Your task to perform on an android device: Open Sgraffito app and add the red color to both square shapes
Image 0: 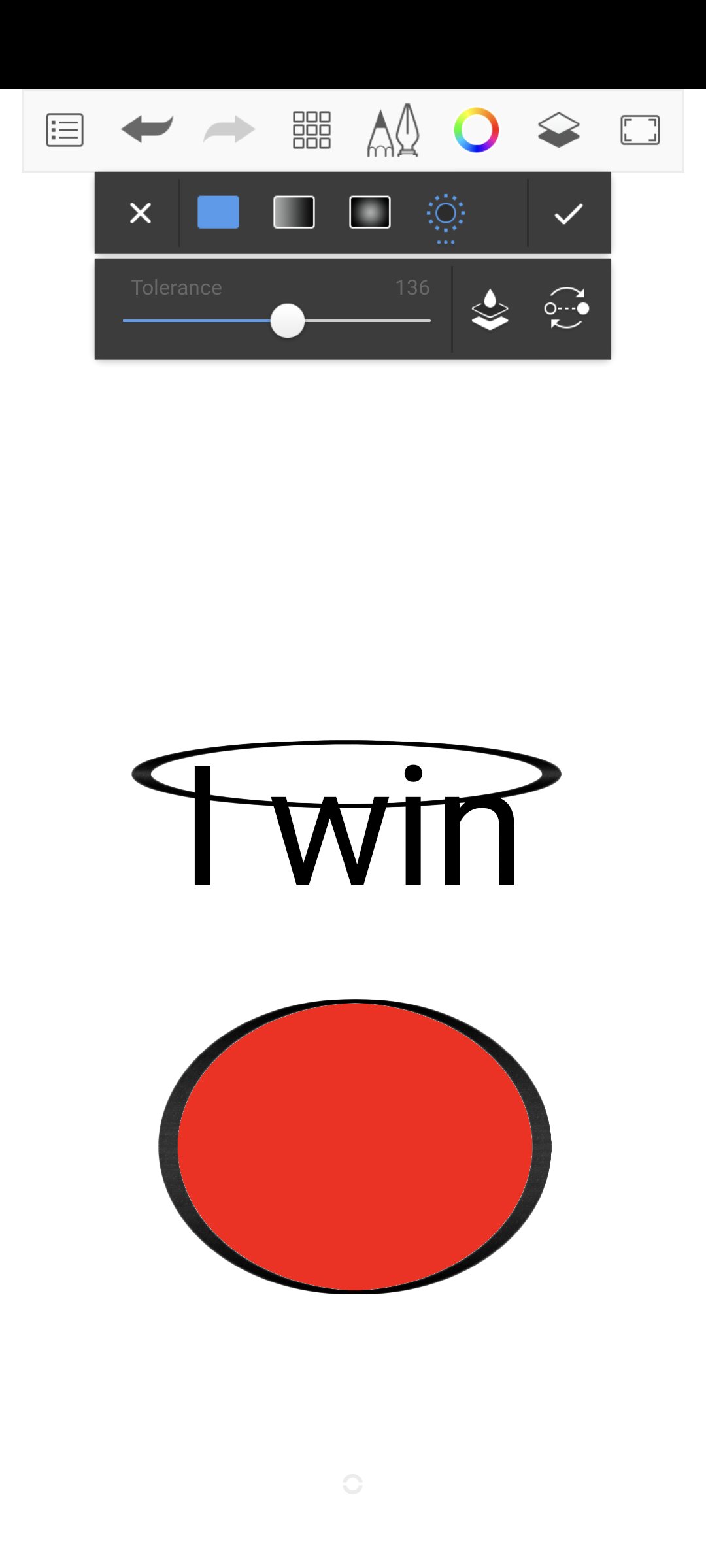
Open Sgraffito app
Step 0: open app "Sgraffito"
Image 1: 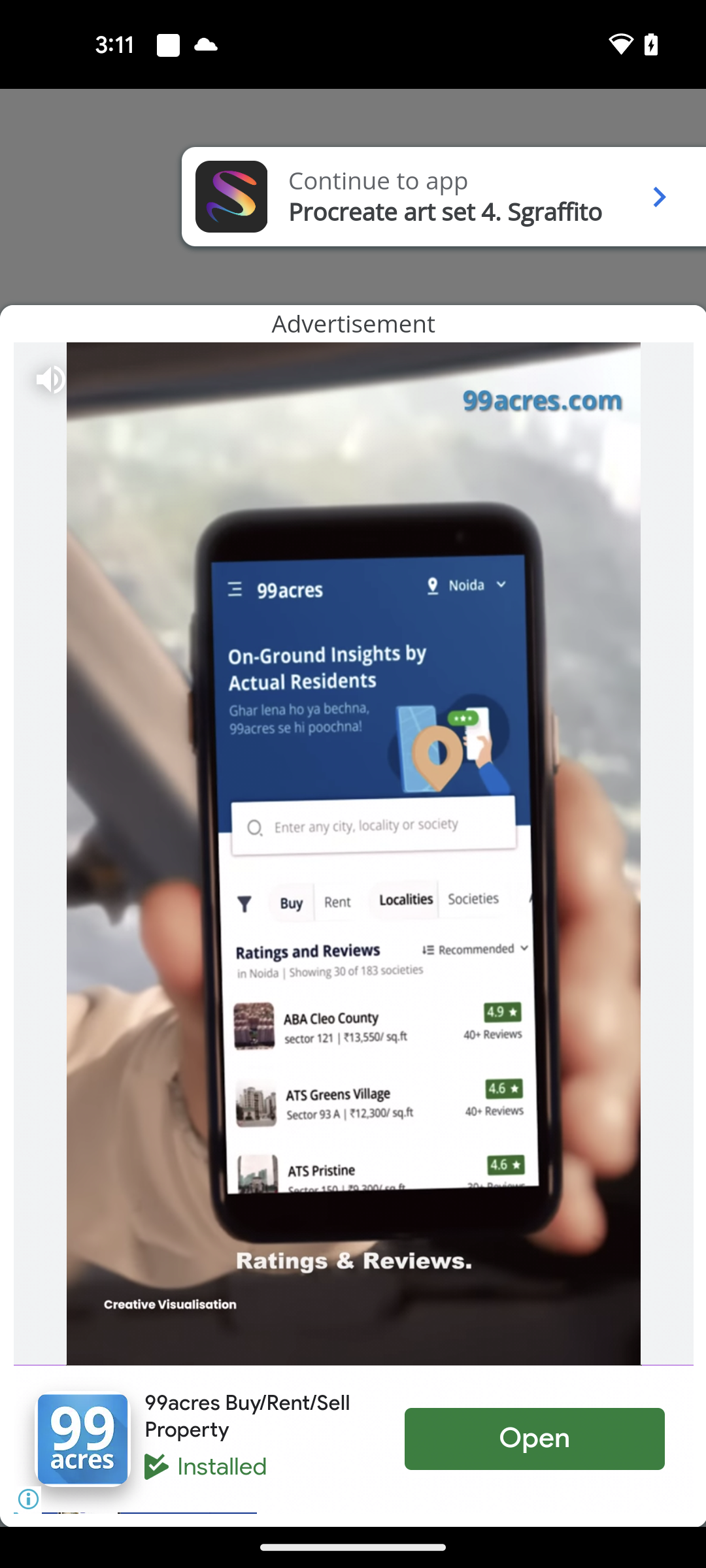
Click on the Continue to app option
Step 1: click (378, 181)
Image 2: 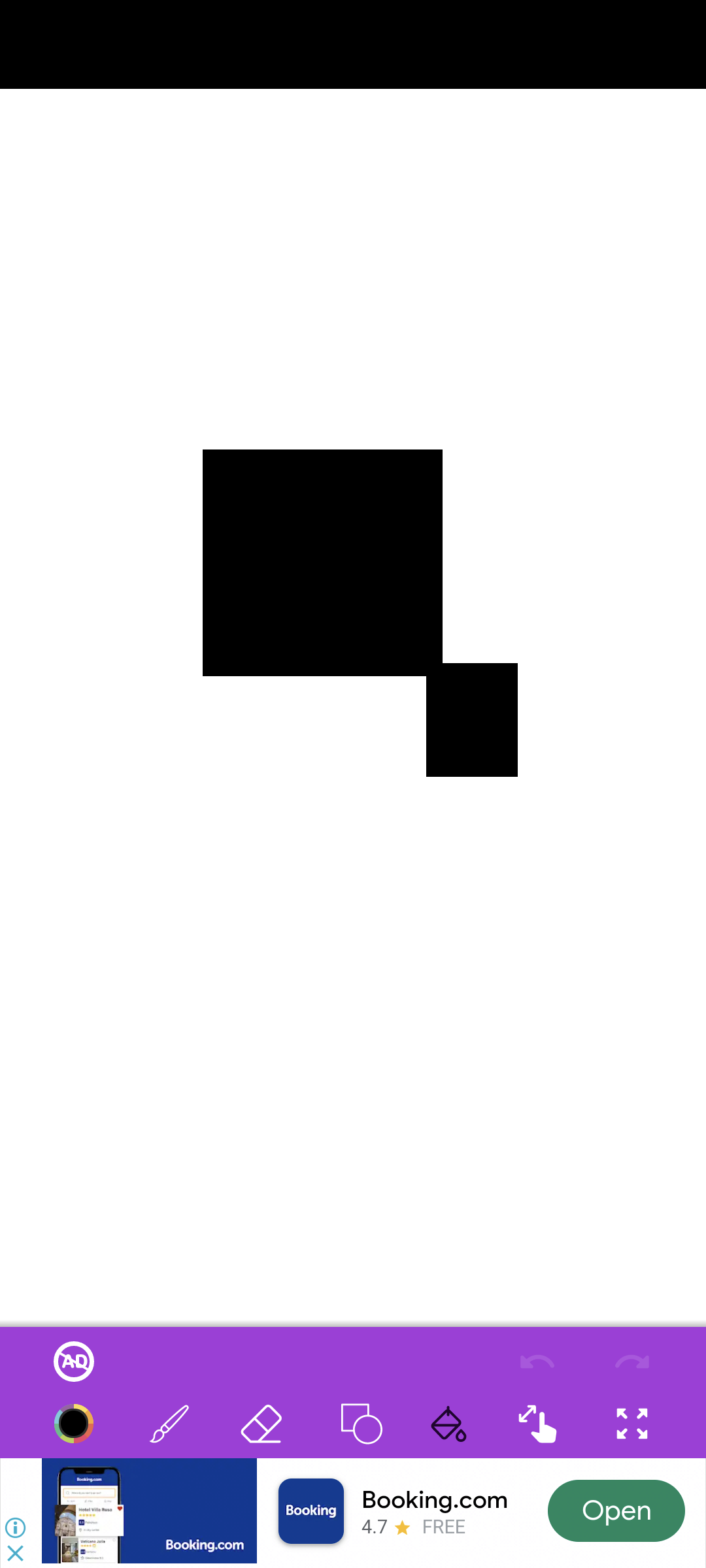
Click on the Color icon at the left corner of the screen
Step 2: click (67, 1423)
Image 3: 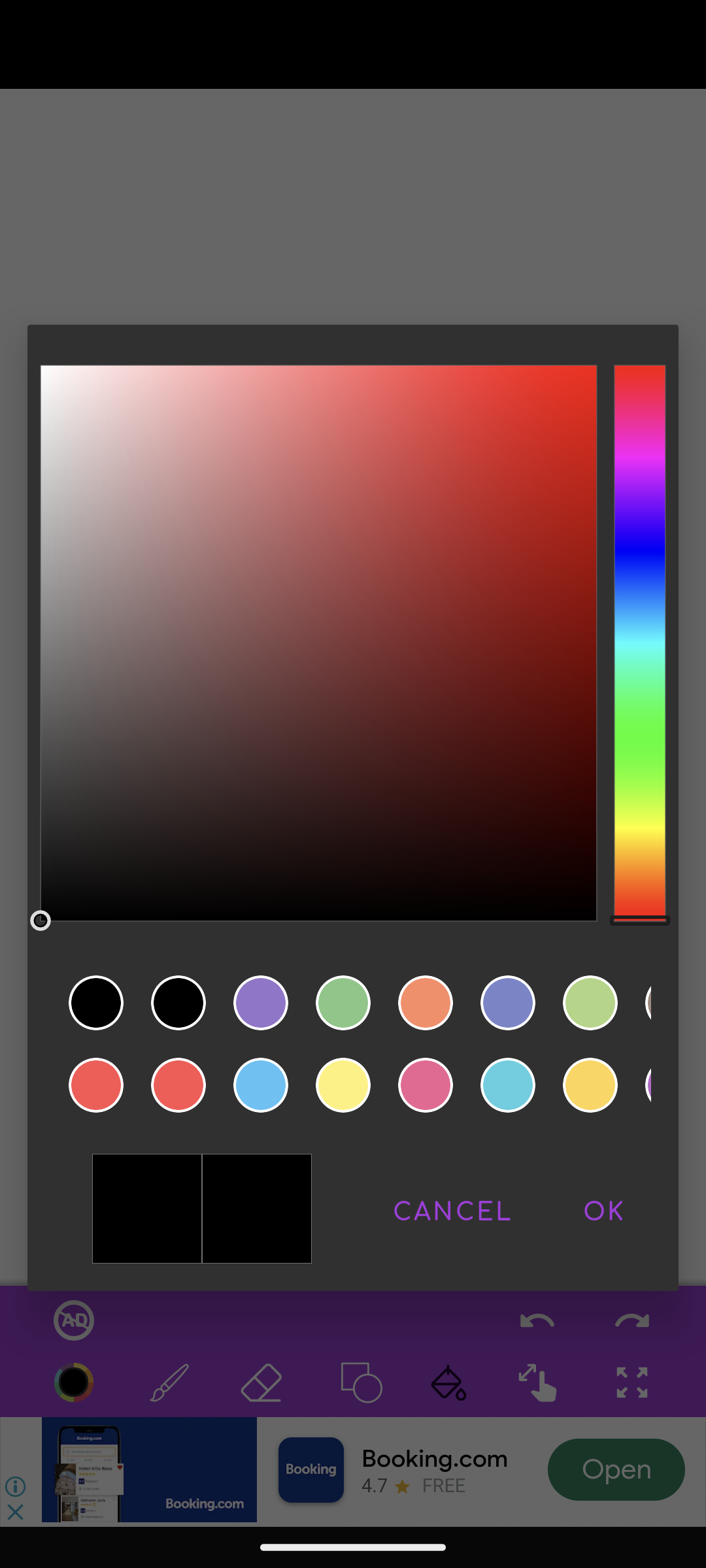
select the red color
Step 3: click (95, 1086)
Image 4: 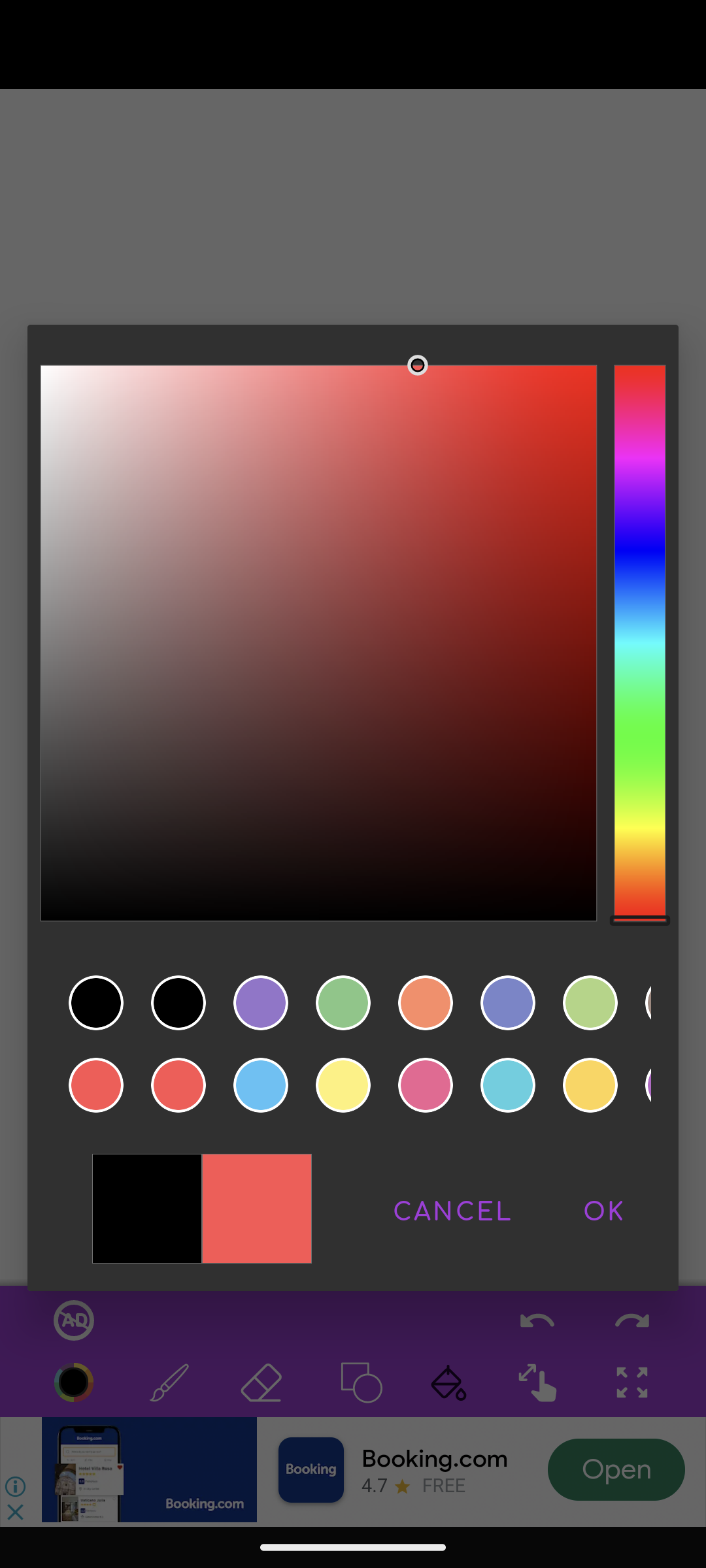
Click on the OK button
Step 4: click (603, 1208)